Your task to perform on an android device: Search for the adidas brand comfortable and light-weight Mens fluo running sports shoes on the Flipkart app.
Image 0: 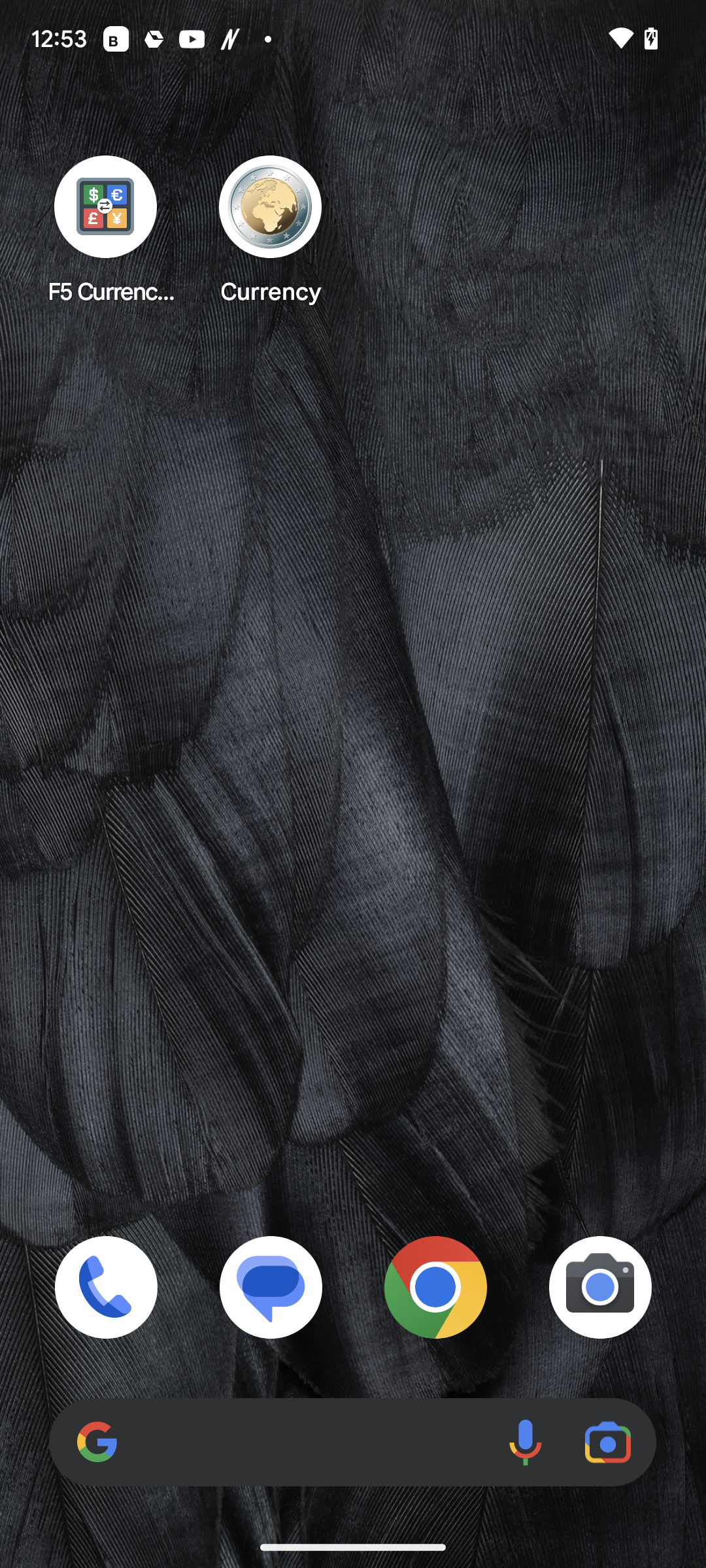
Open the Flipkart app.
Step 0: open app "Flipkart"
Image 1: 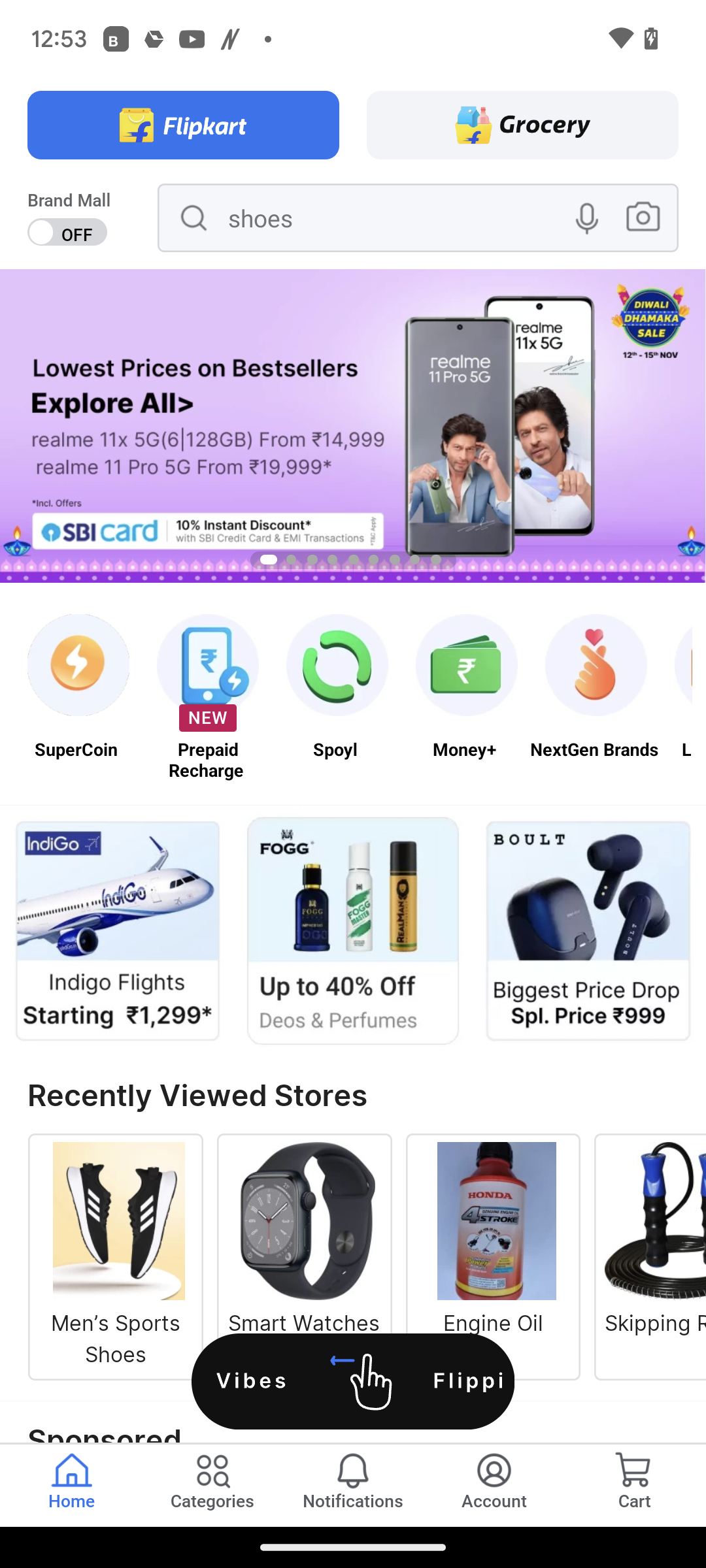
Click on the search bar at the top of the screen.
Step 1: click (271, 237)
Image 2: 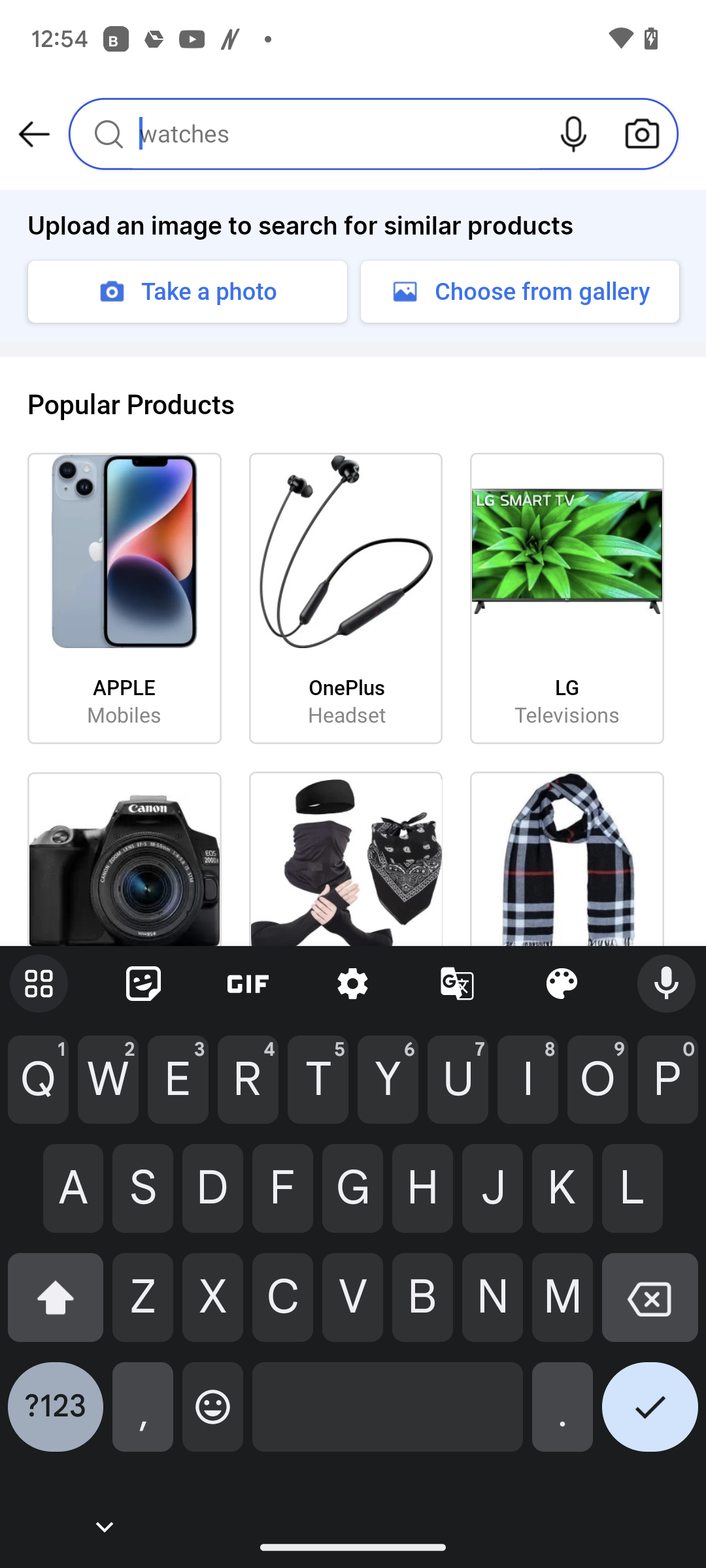
Type adidas sport shoes in the text field.
Step 2: type "adidas sport shoes"
Image 4: 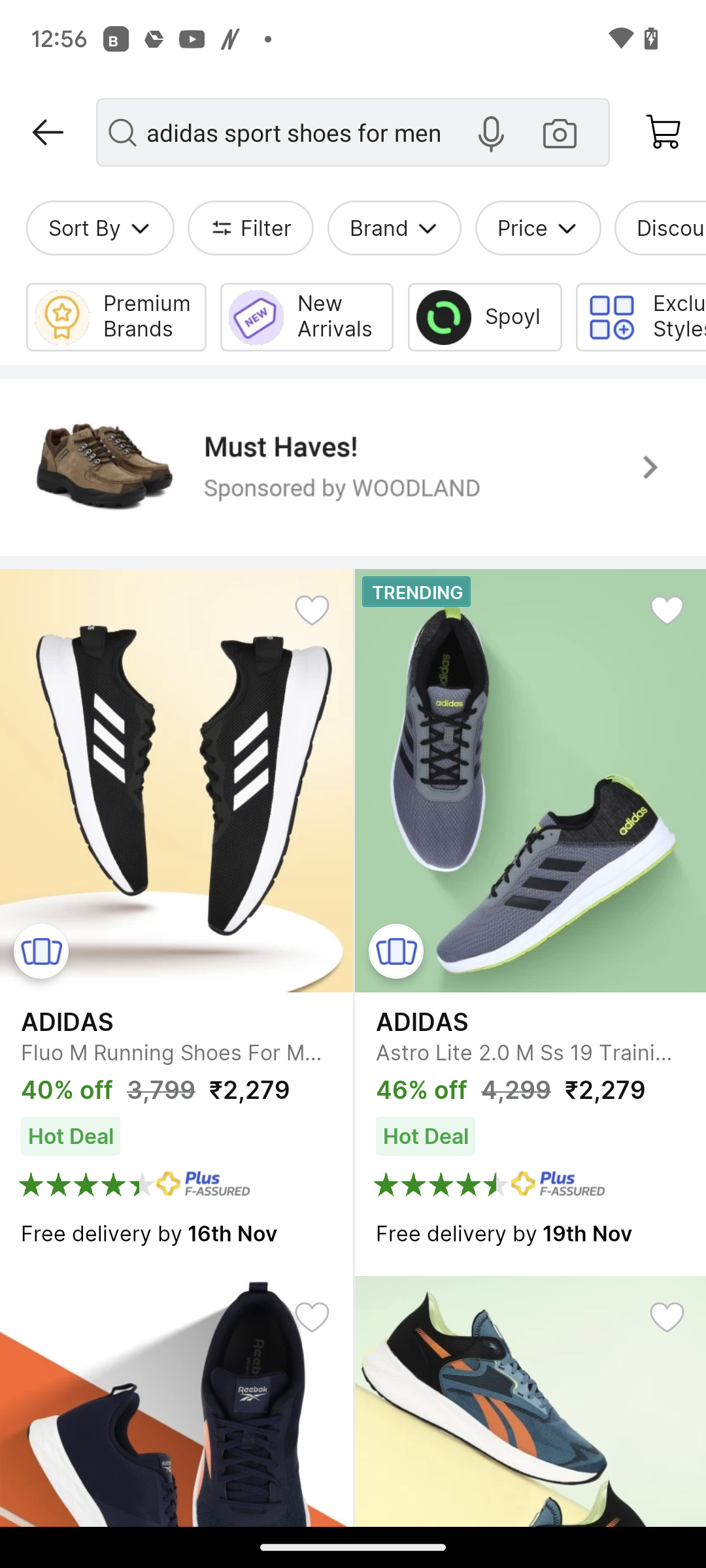
Click on the first adidas shoe image on the left side of the screen.
Step 4: click (197, 772)